Your task to perform on an android device: Open Alibaba.com app and Search for Basketball in the Sports & Entertainment category.
Image 0: 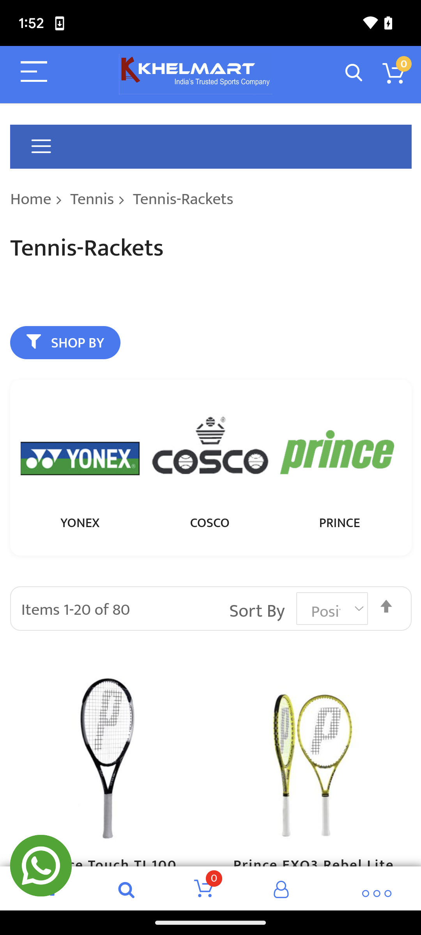
Open Alibaba.com app
Step 0: open app "Alibaba.com"
Image 1: 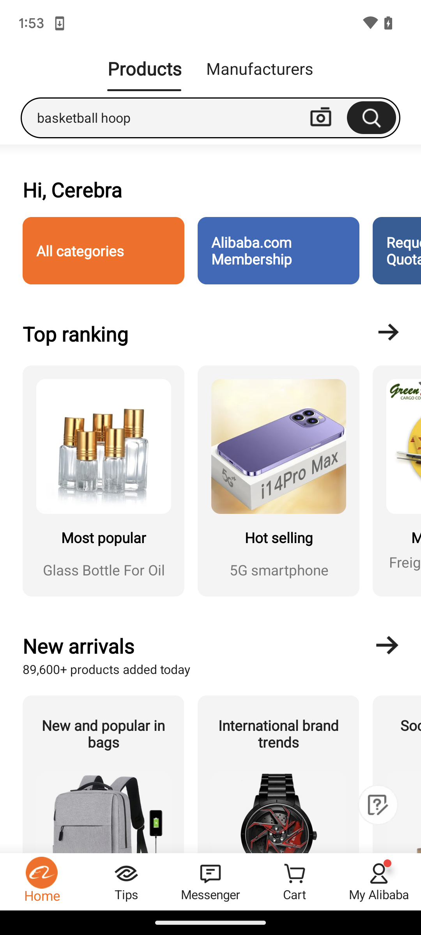
Click on the All categories option.
Step 1: click (81, 251)
Image 2: 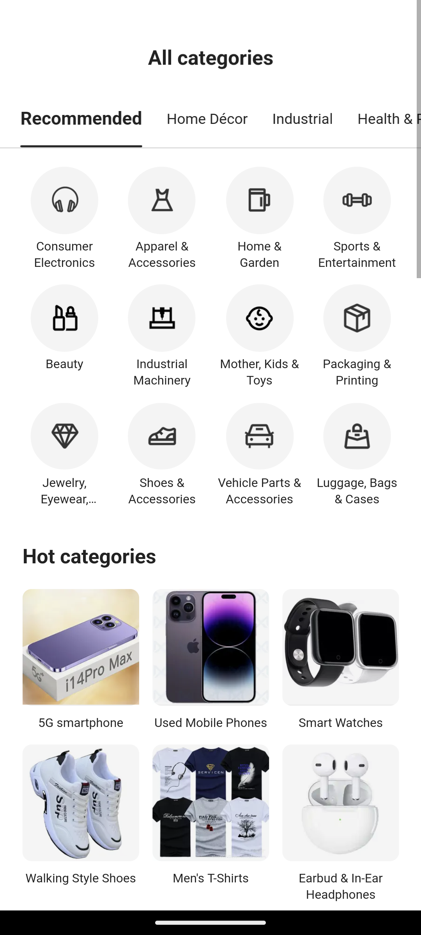
Click on the Sports & Entertainment option.
Step 2: click (357, 199)
Image 3: 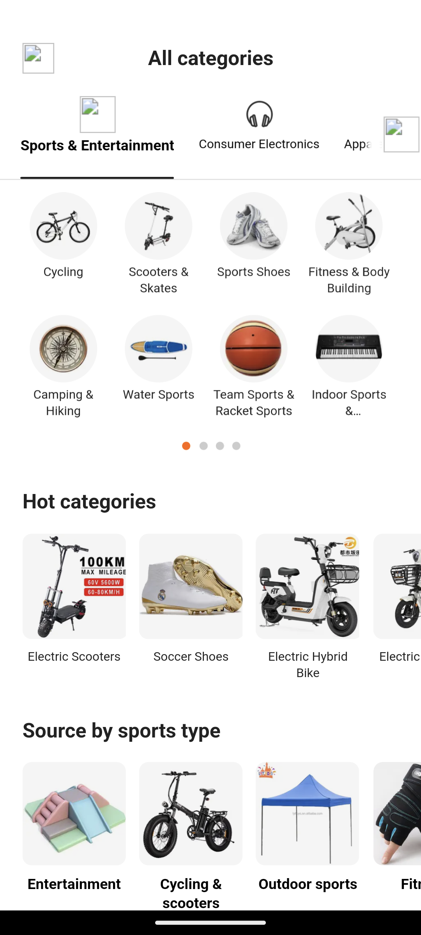
Click on the Team sports & Racket Sports option.
Step 3: click (254, 348)
Image 4: 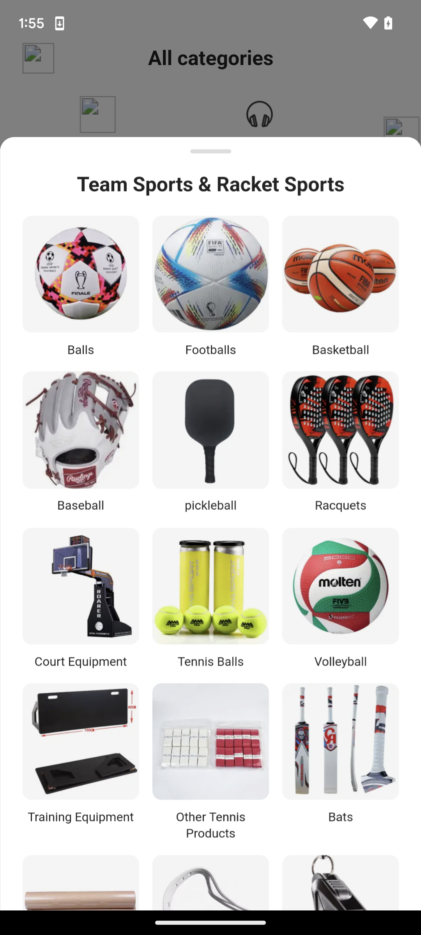
Click on the Basketball option.
Step 4: click (349, 280)